Your task to perform on an android device: I want to see the week number on my calendar. So turn on the week number on the calendar app.
Image 0: 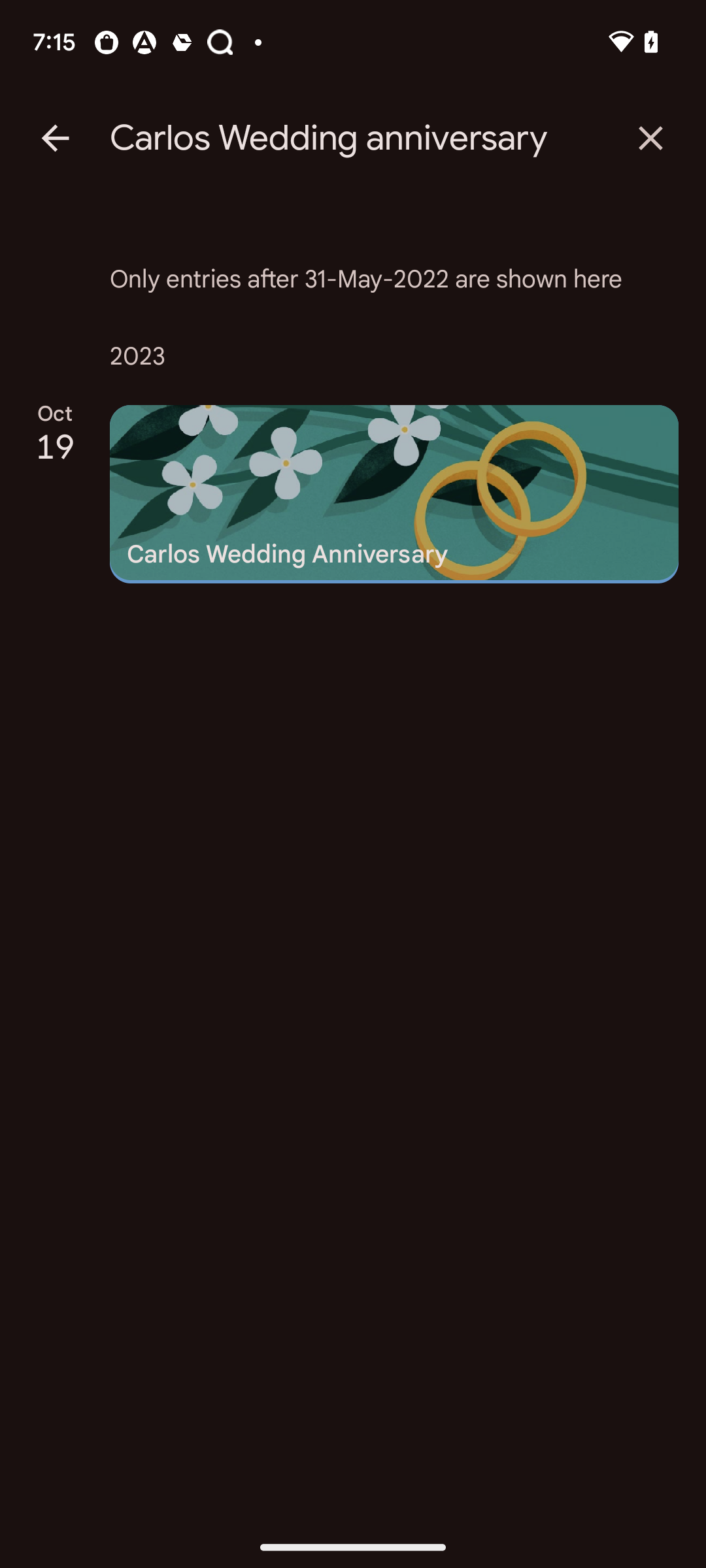
Go back to the previous page
Step 0: press back button
Image 1: 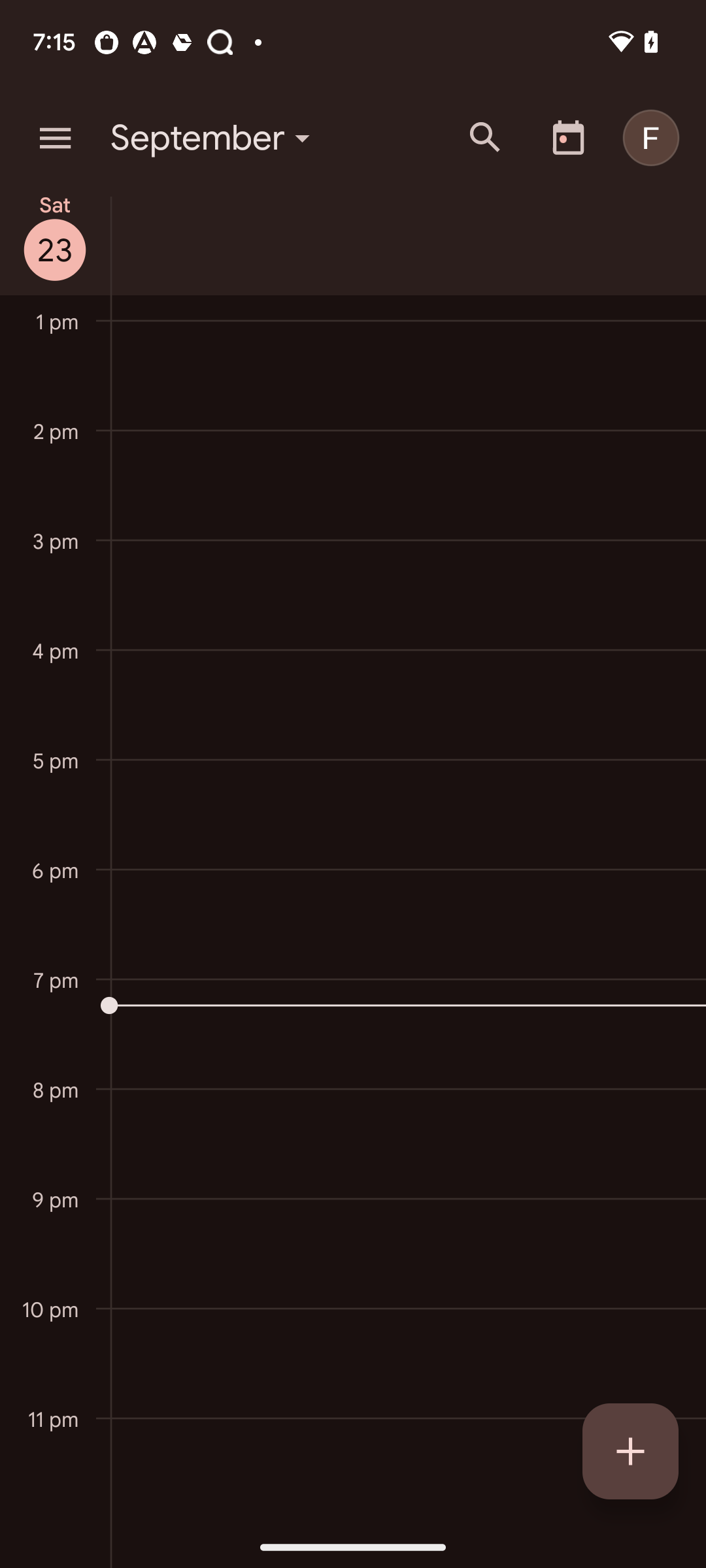
Click on the three bar menu at the top left corner of the screen
Step 1: click (55, 138)
Image 2: 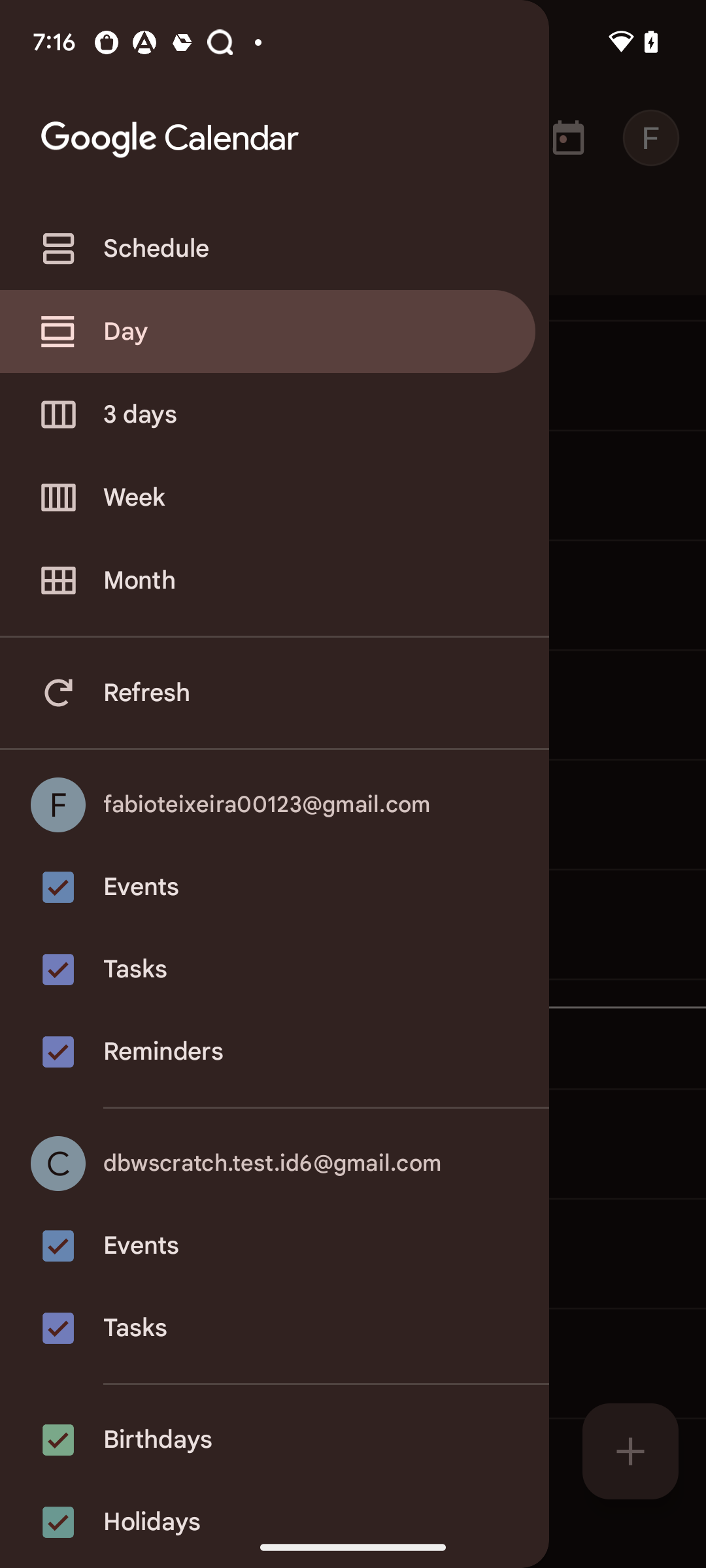
Swipe up to see Settings
Step 2: scroll down
Image 3: 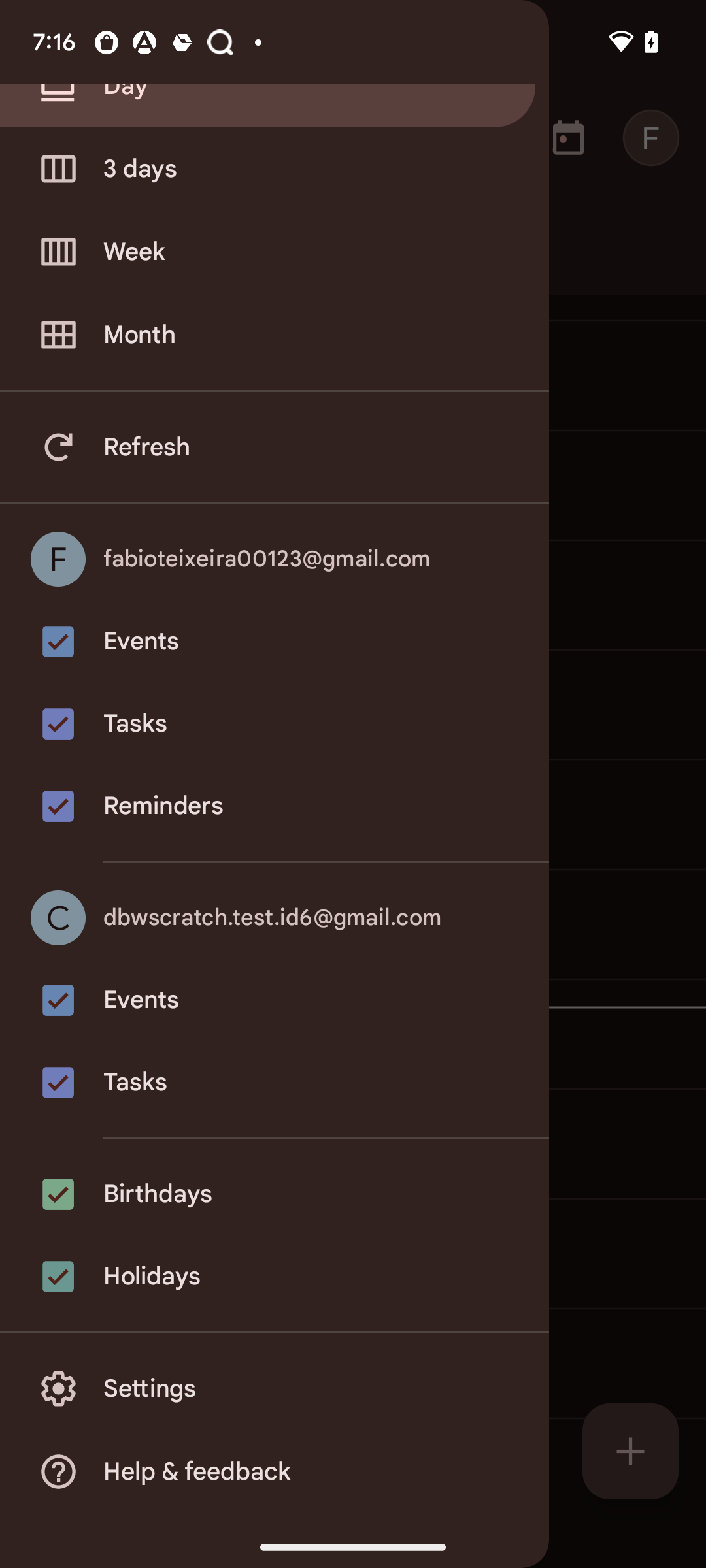
Go to the Settings
Step 3: click (275, 1388)
Image 4: 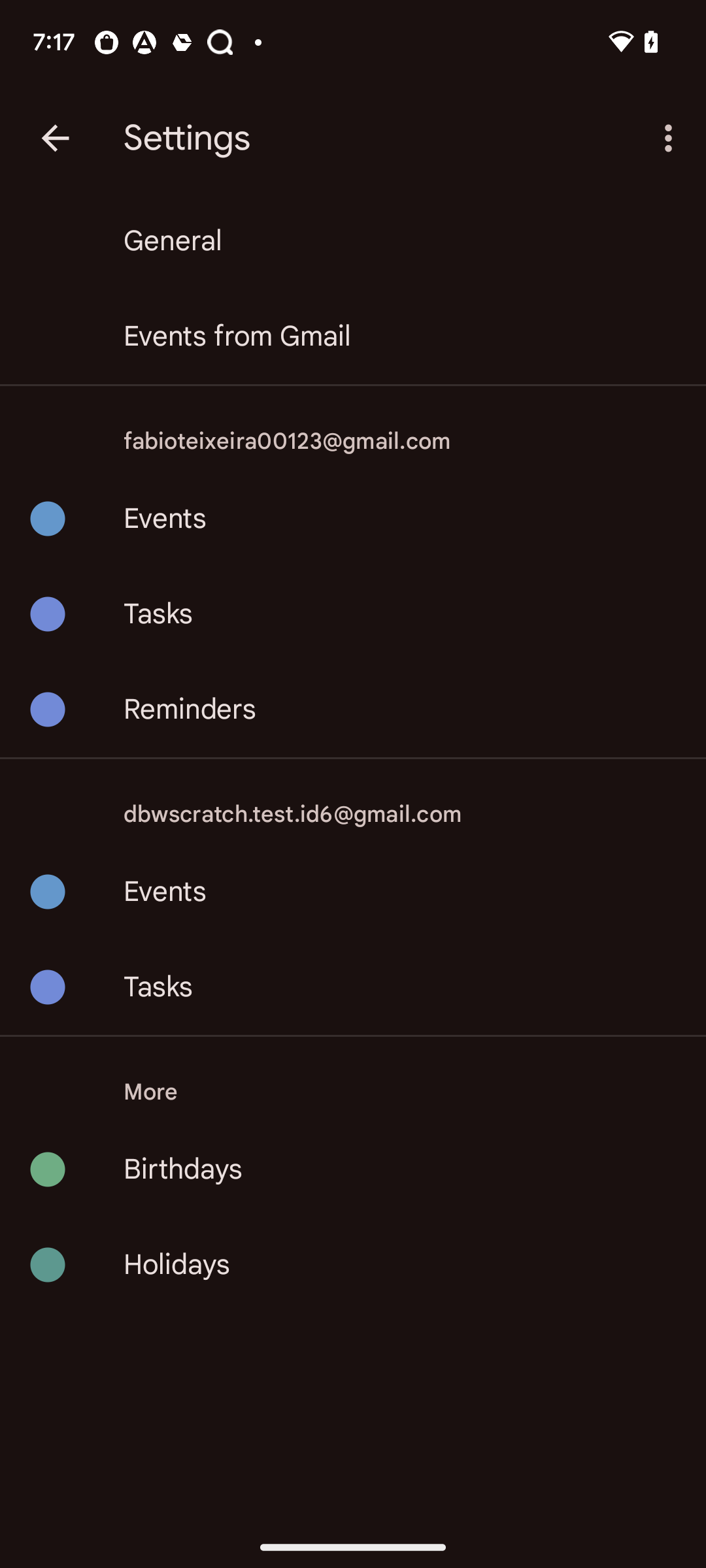
Go to the General Settings
Step 4: click (173, 241)
Image 5: 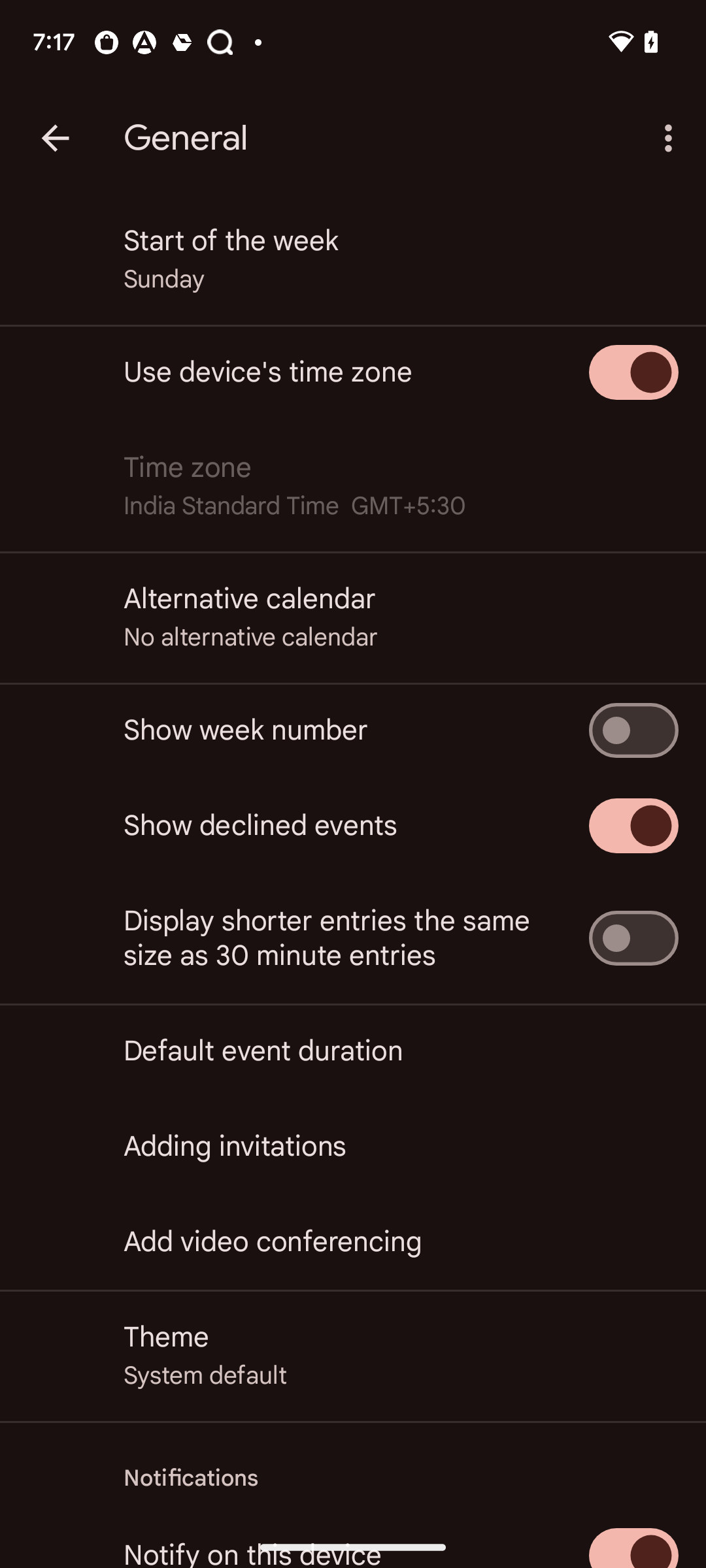
Turn on the toggle button of Show week number
Step 5: click (633, 730)